Your task to perform on an android device: I want to save the existing presentation as powerpoint (.pptx) with the title Office meeting  ppt 1
Image 0: 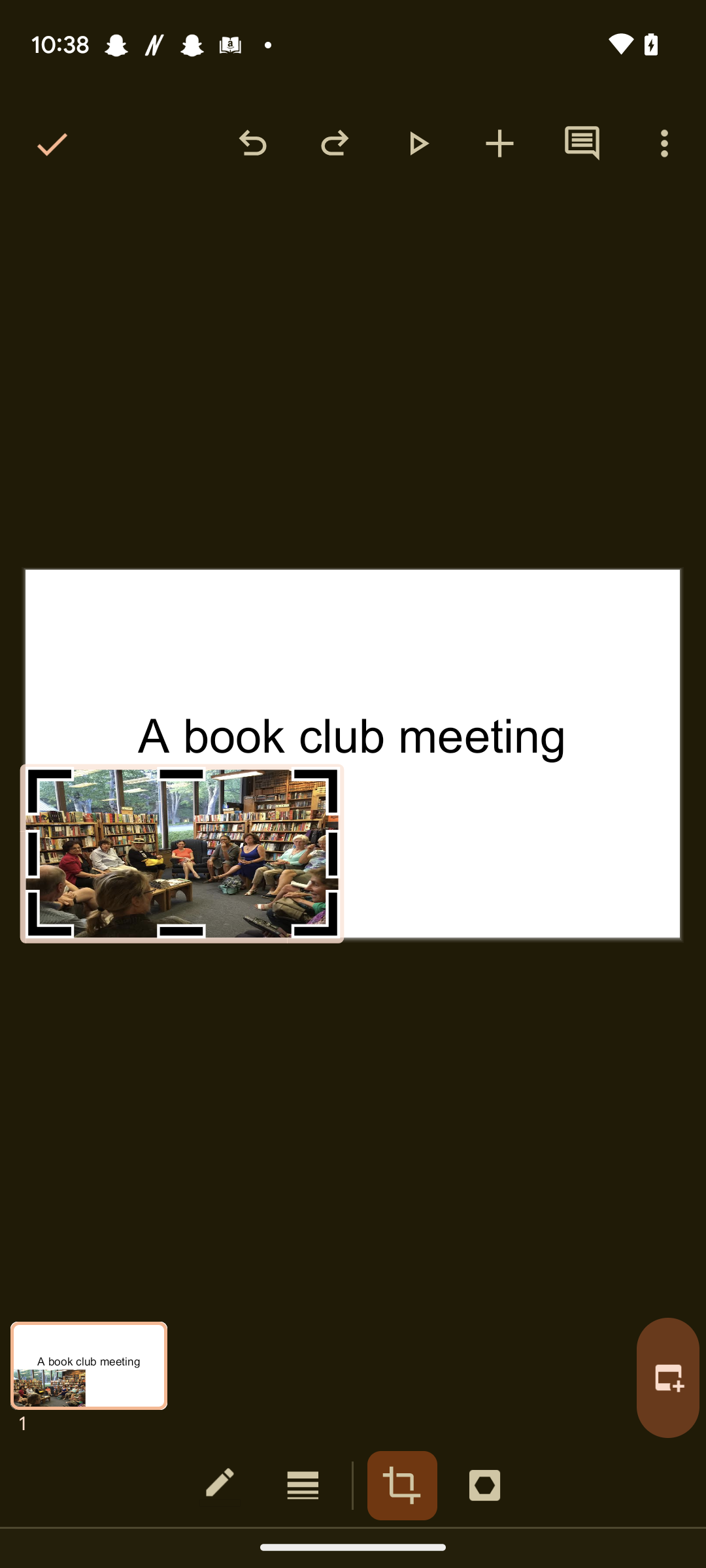
Click on the menu bar icon
Step 0: click (664, 143)
Image 1: 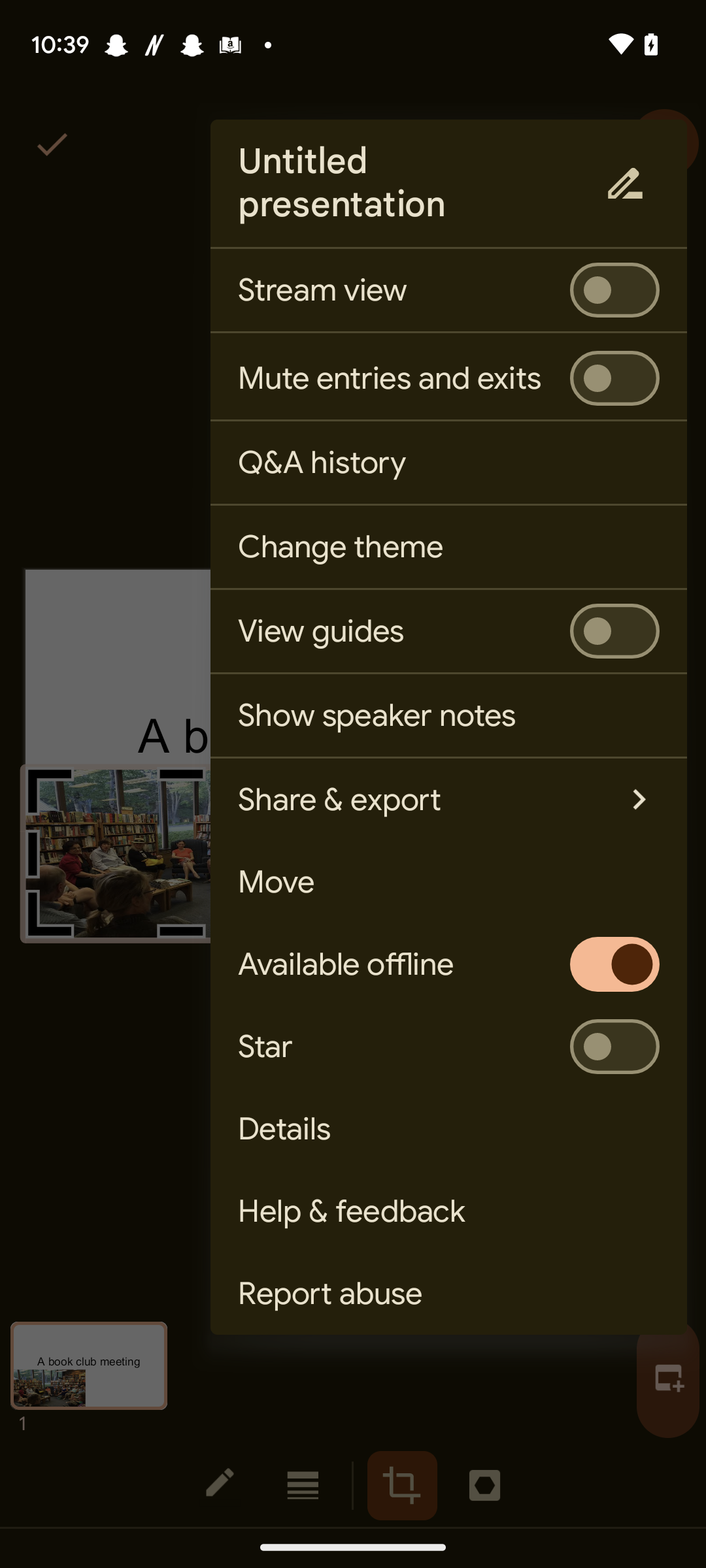
Click on the edit icon 
Step 1: click (631, 191)
Image 2: 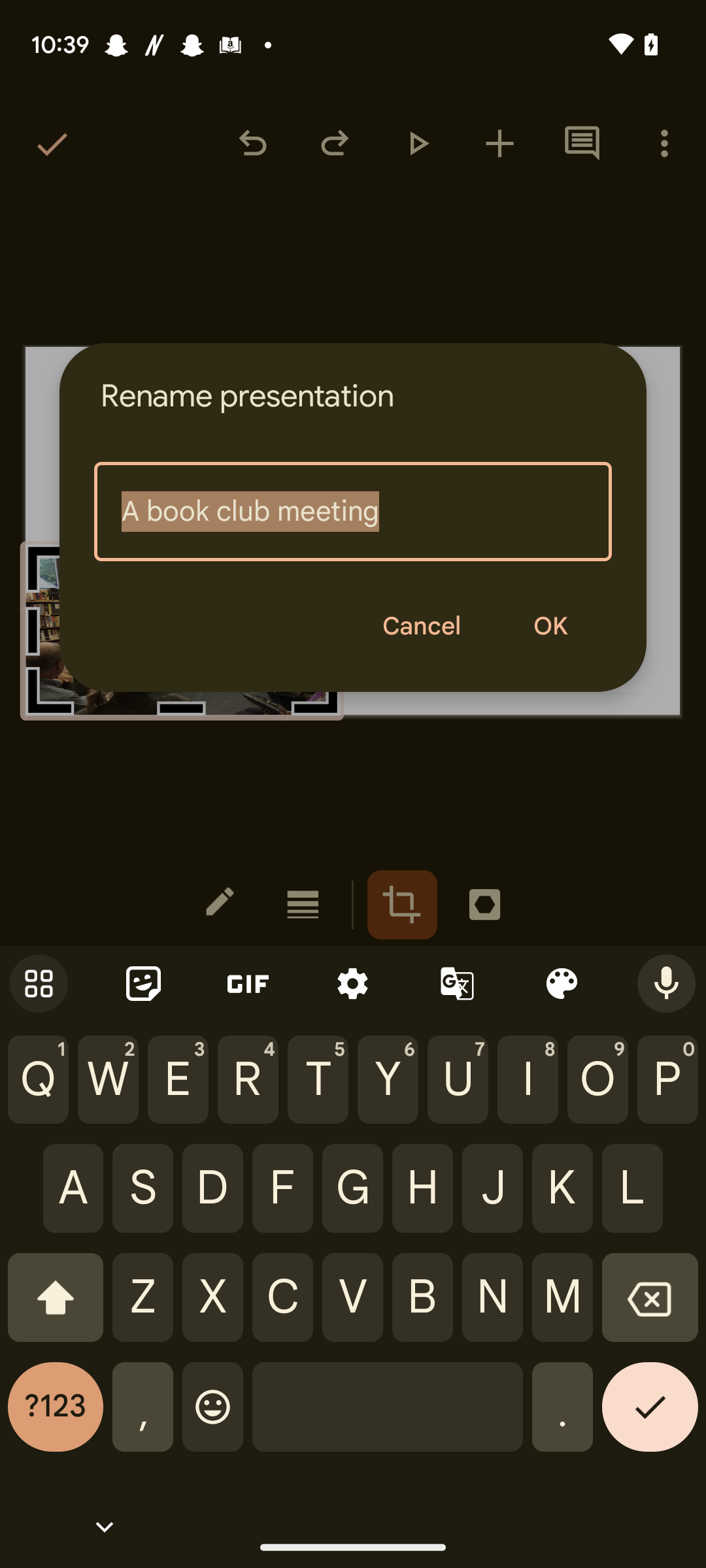
Type Office meeting  ppt 1
Step 2: type "Office meeting  ppt 1"
Image 3: 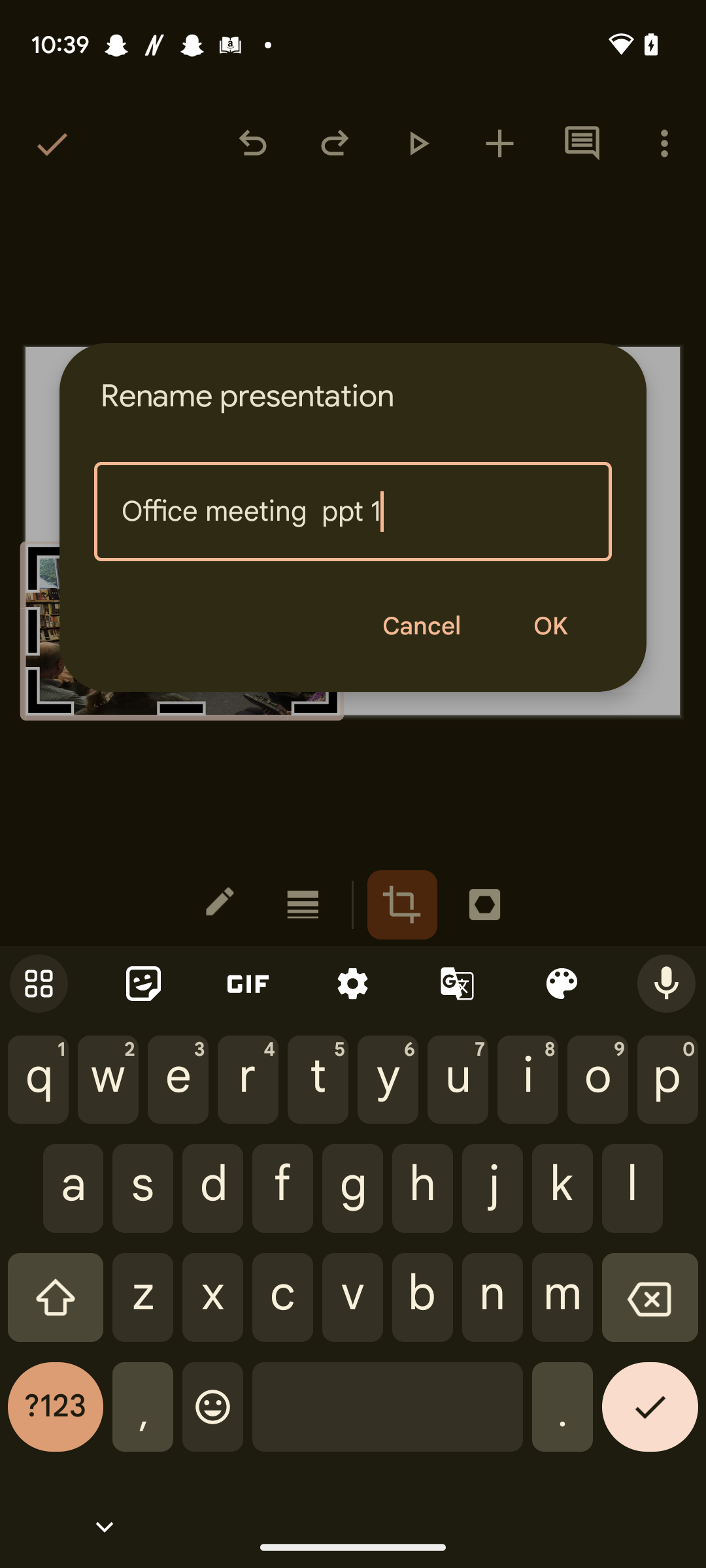
Click on the ok button
Step 3: click (550, 627)
Image 4: 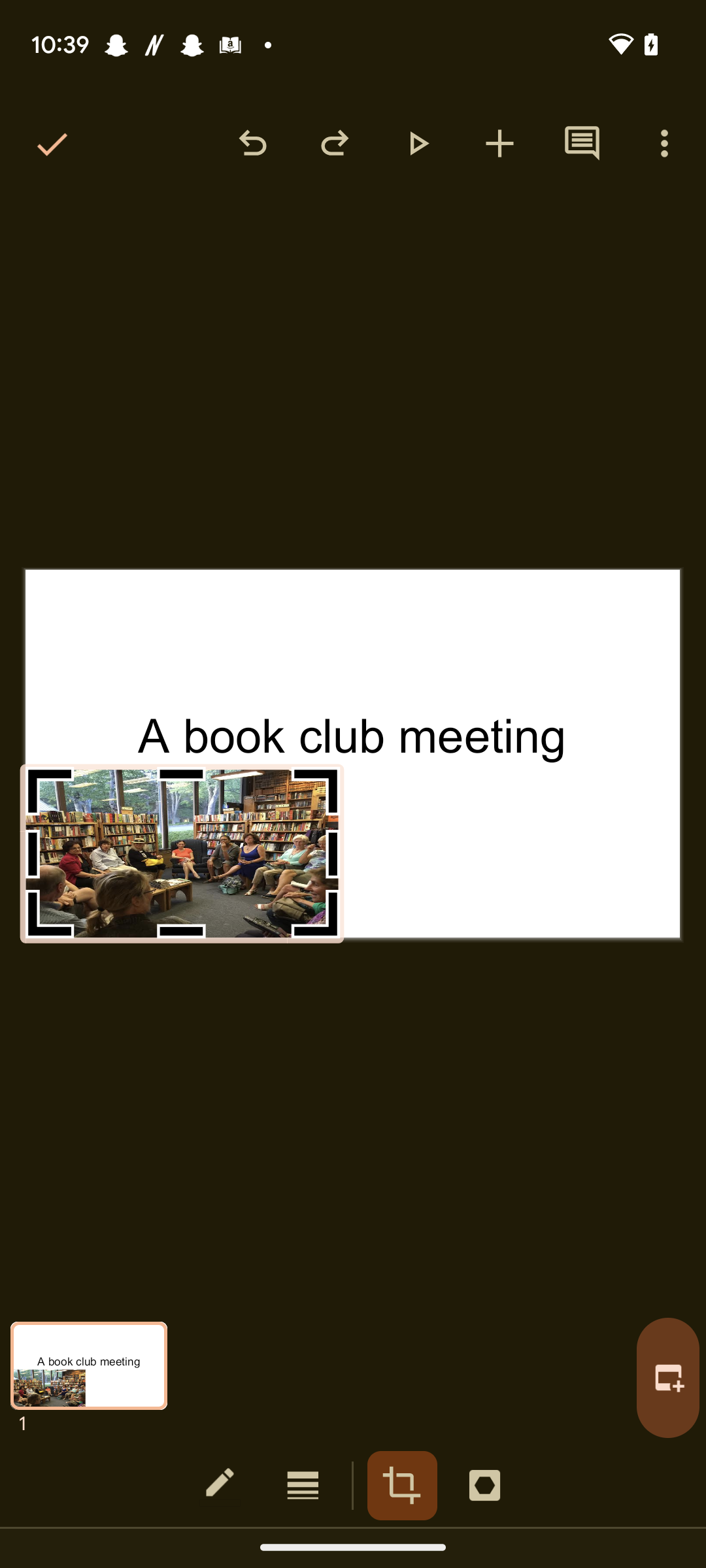
Click on the save button
Step 4: click (48, 143)
Image 5: 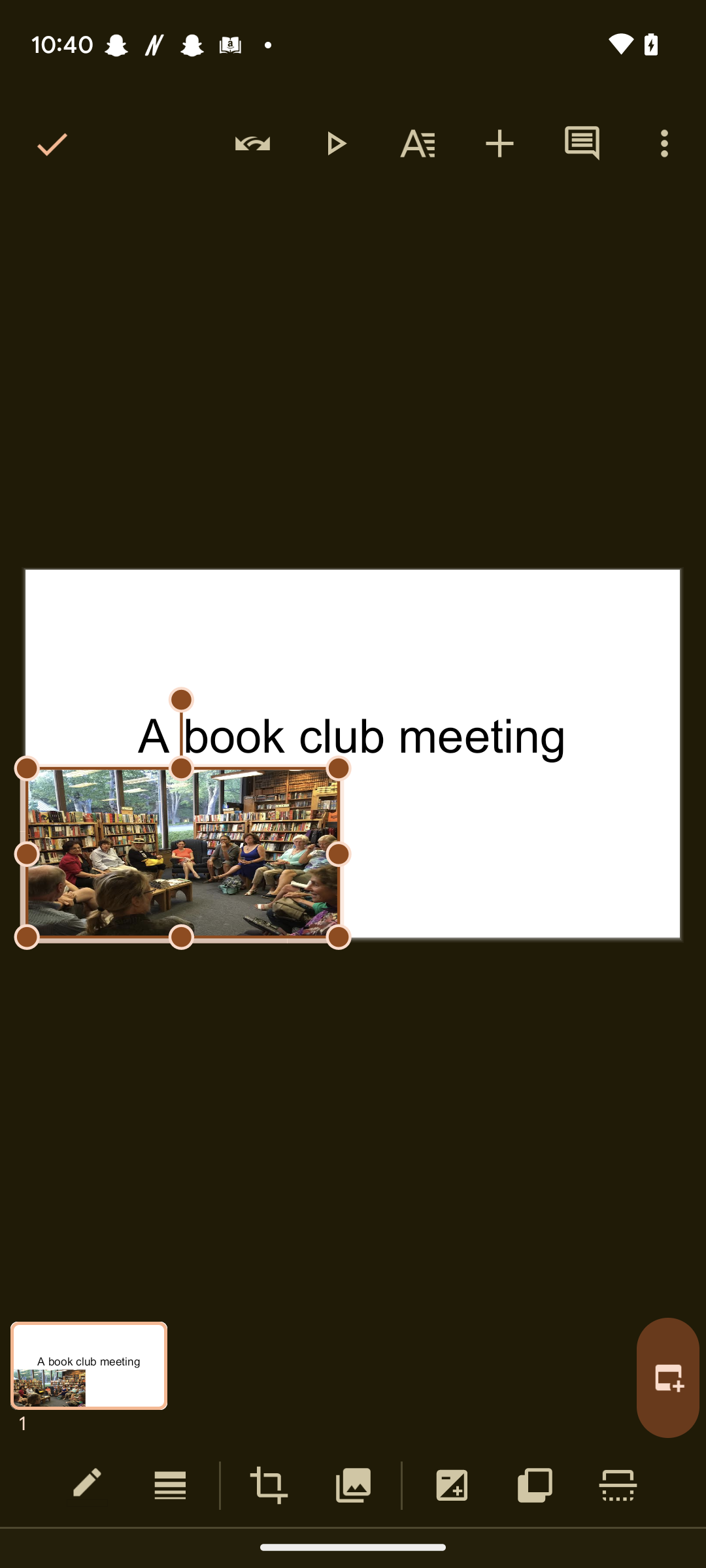
Click on the save button
Step 5: click (48, 143)